Your task to perform on an android device: I have finished looking at the sneakers. Add the Campus Syclone Pro Off White Men Running Shoes to my wishlist using the Nykaaman app.
Image 0: 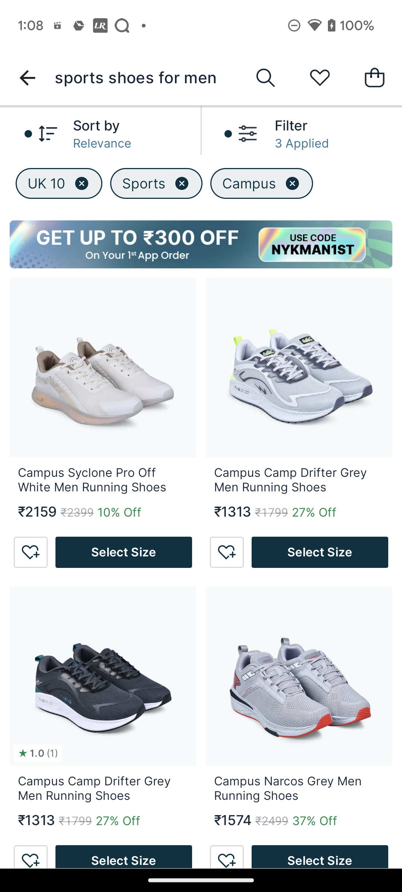
Click on Campus Syclone Pro Off White Men Running Shoes
Step 0: click (148, 411)
Image 1: 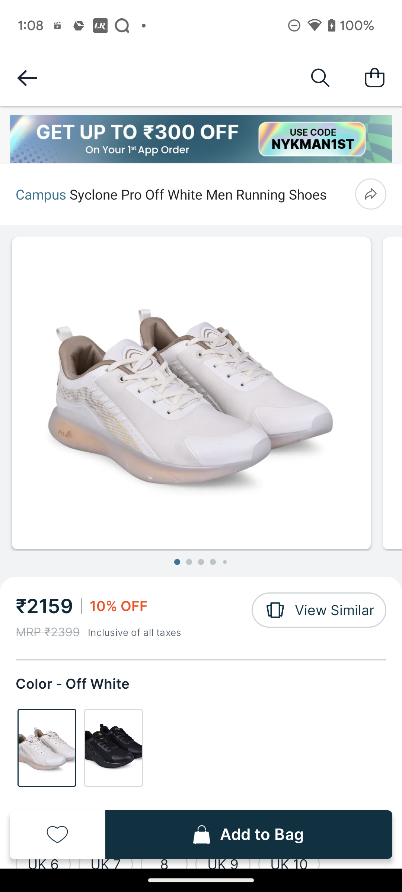
Click on the Heart icon at the bottom of the screen
Step 1: click (57, 834)